Your task to perform on an android device: I am planning a week-long trip with my family to Vancouver Island. It will be a one-way trip for three adults on October 21st, so search for economy-class flights from Toronto, Ontario, Canada, to Campbell River, Canada, on the kayak app.
Image 0: 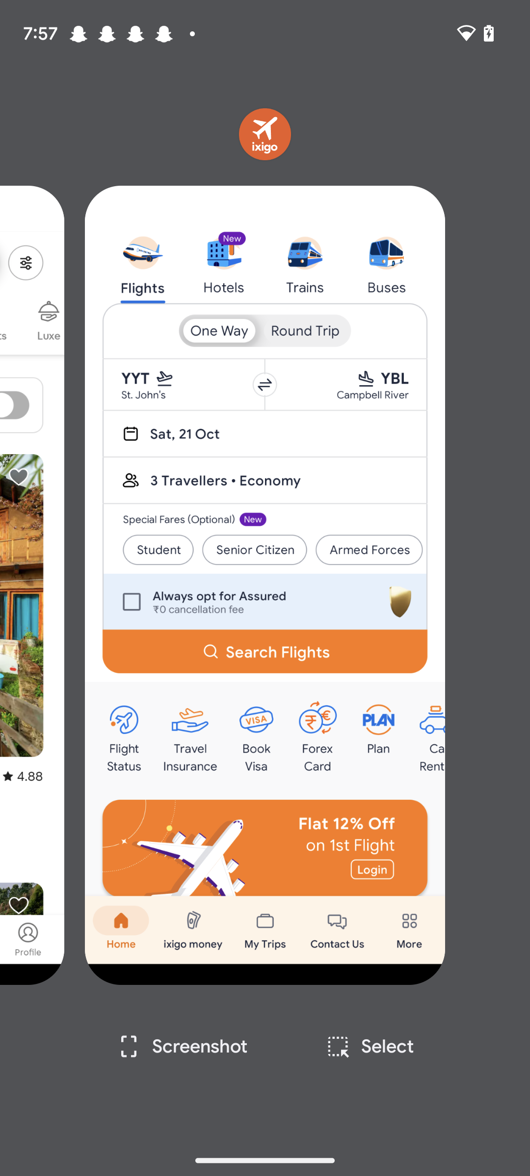
Open the Kayak app.
Step 0: open app "KAYAK"
Image 1: 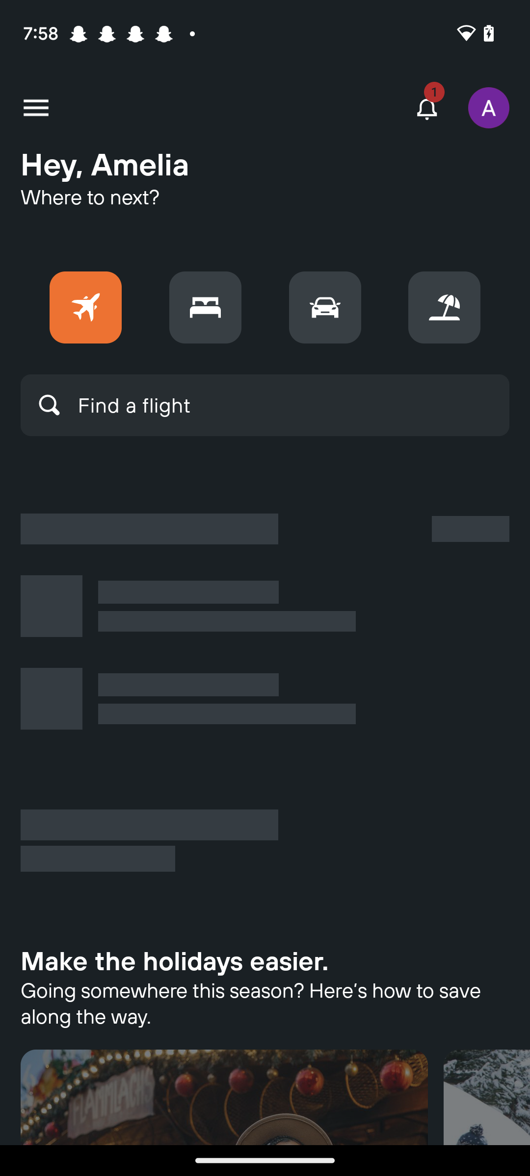
Click on the search icon.
Step 1: click (49, 404)
Image 2: 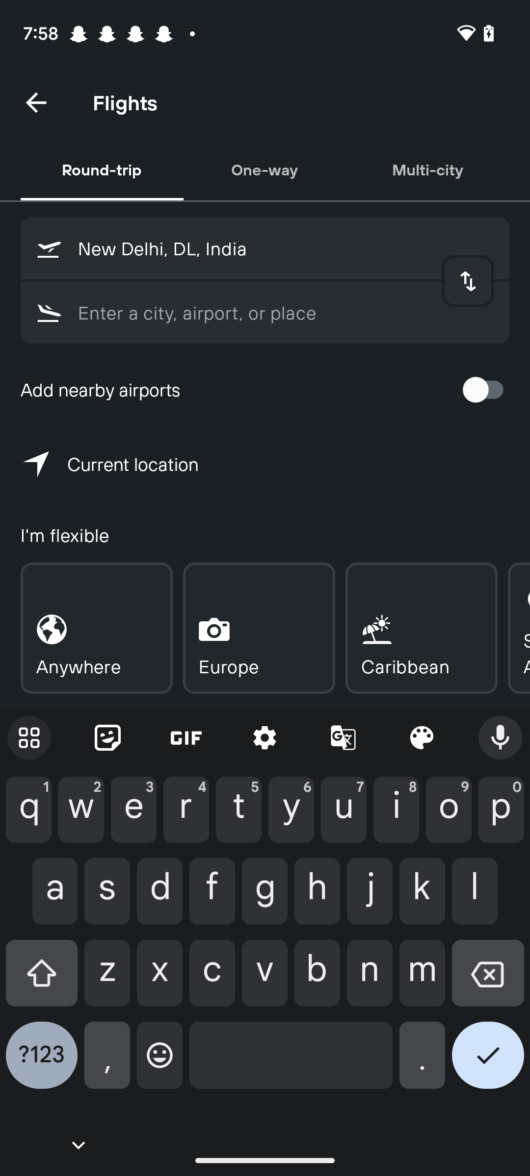
Click on the first input box.
Step 2: click (286, 248)
Image 3: 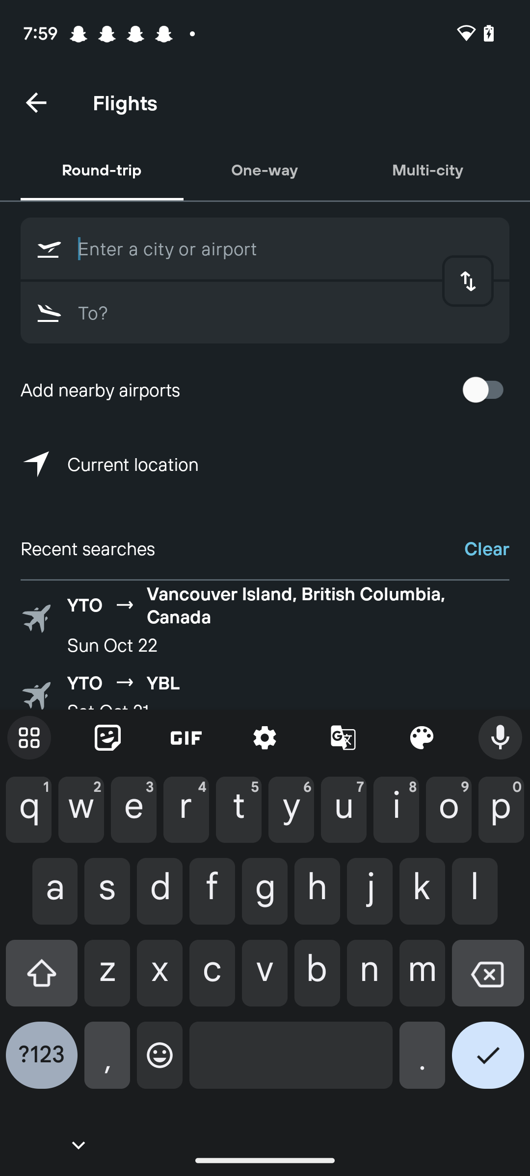
Type Toronto, Ontario, Canada in the first Input box.
Step 3: type "Toronto, Ontario, Canada"
Image 4: 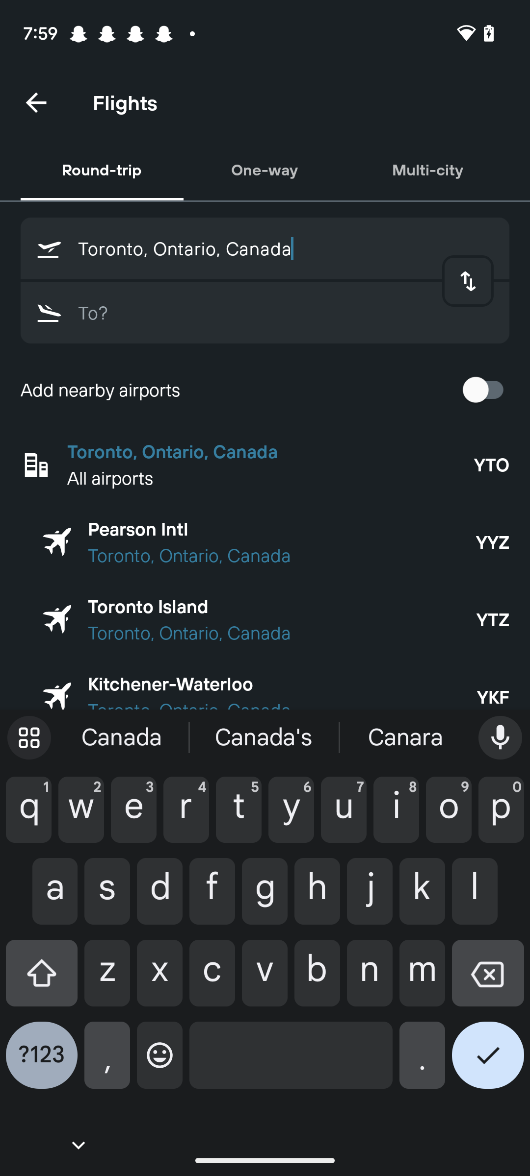
Click on the second Input box.
Step 4: click (247, 313)
Image 5: 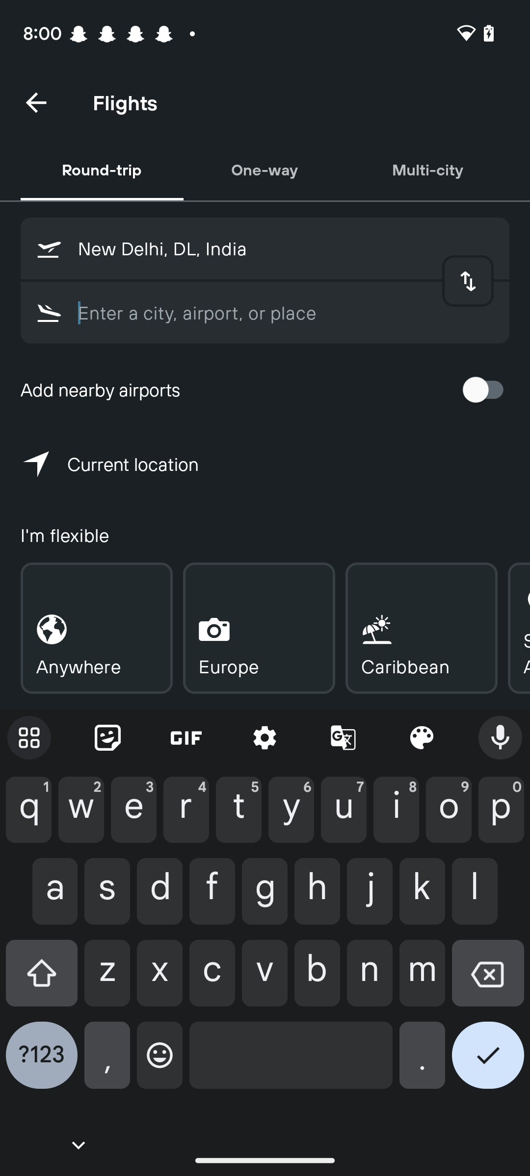
Type Campbell River, Canada in the Second Input box.
Step 5: type "Campbell River, Canada"
Image 6: 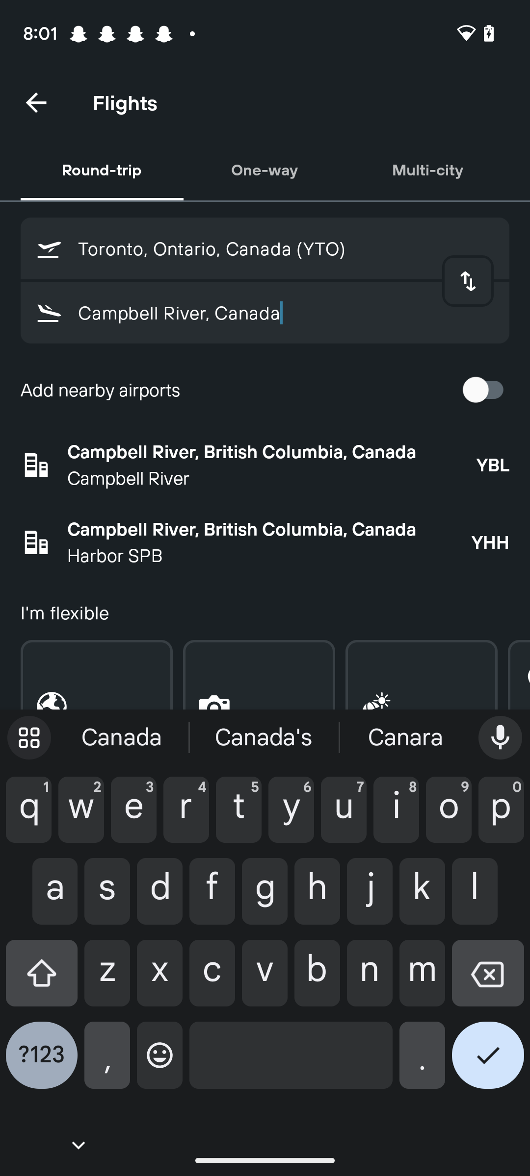
Click on the first Result from the given list.
Step 6: click (272, 451)
Image 7: 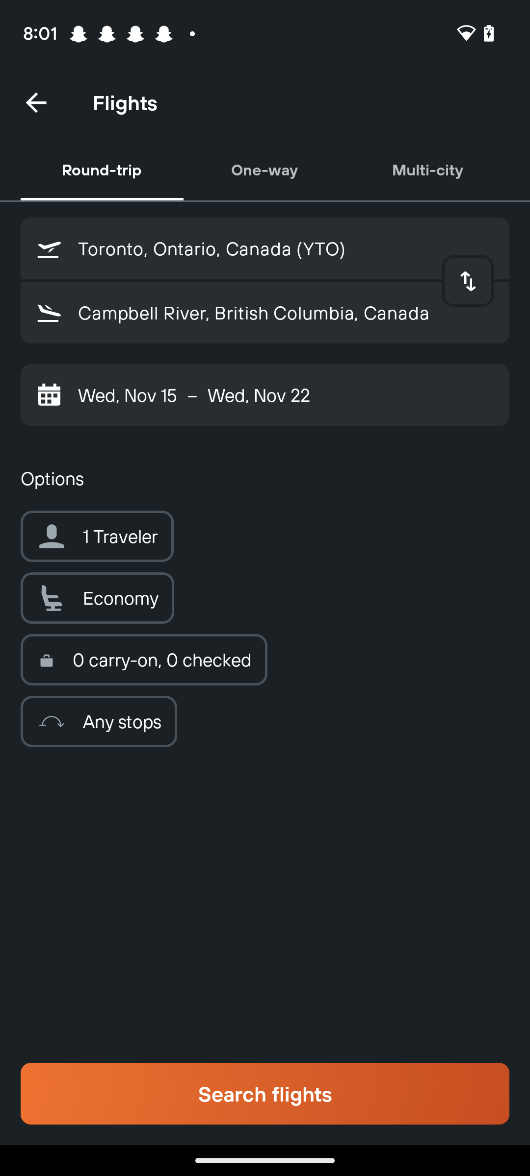
Click on the tab One way.
Step 7: click (265, 170)
Image 8: 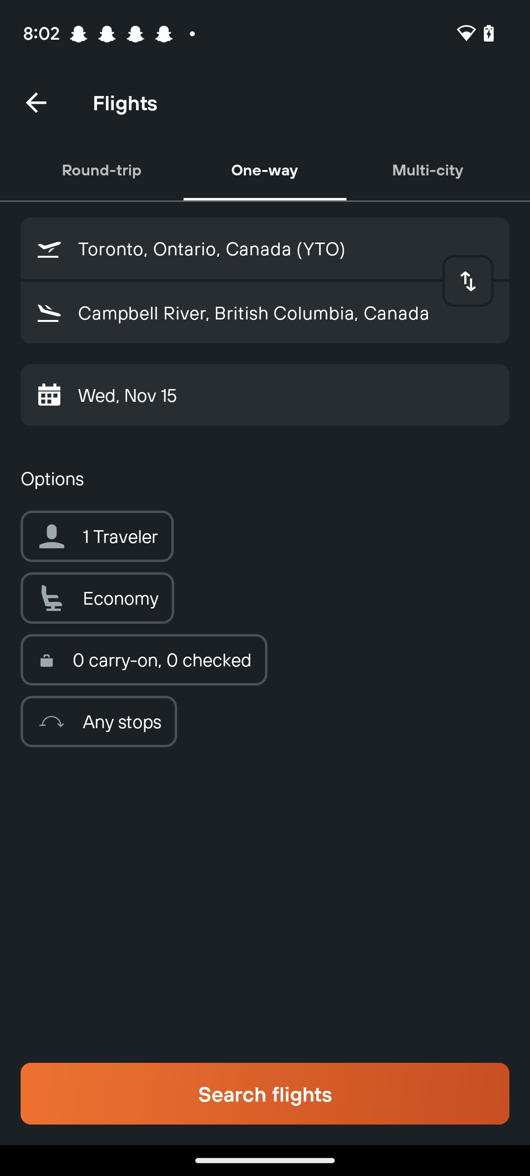
Click on the Calendar icon.
Step 8: click (49, 395)
Image 9: 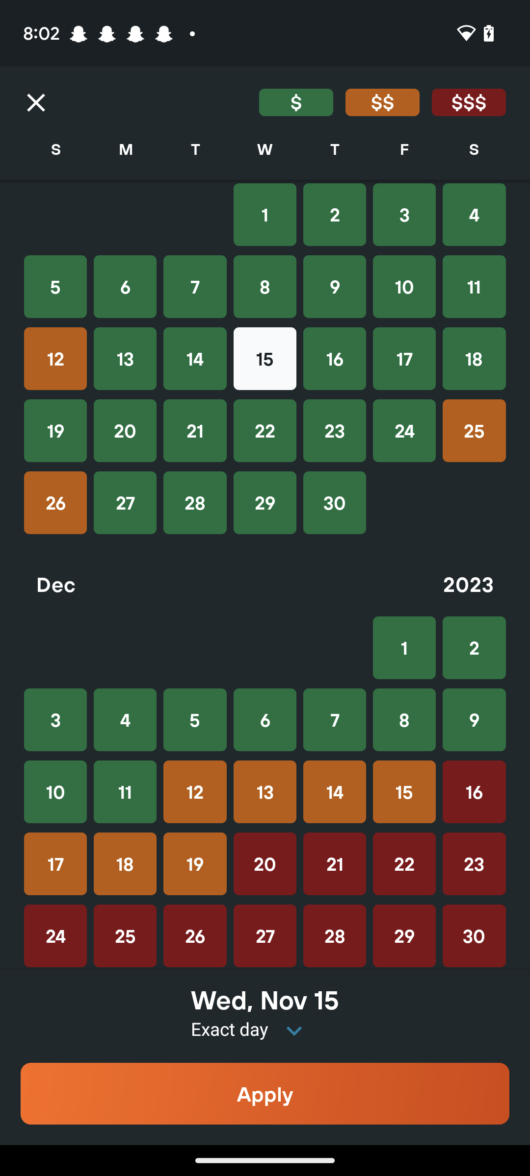
Swipe up
Step 9: scroll up
Image 10: 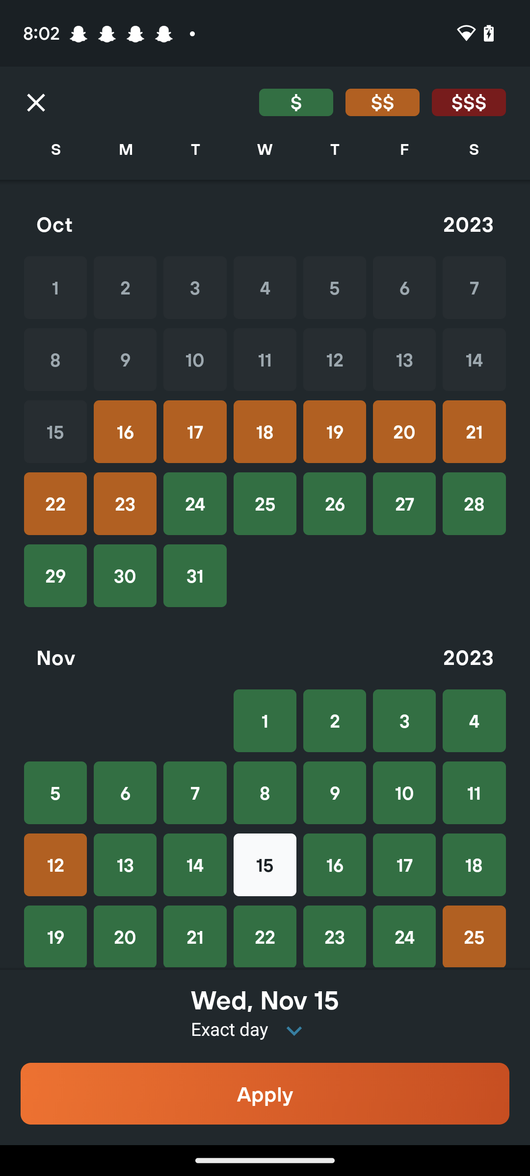
Select the date 21st October.
Step 10: click (474, 432)
Image 11: 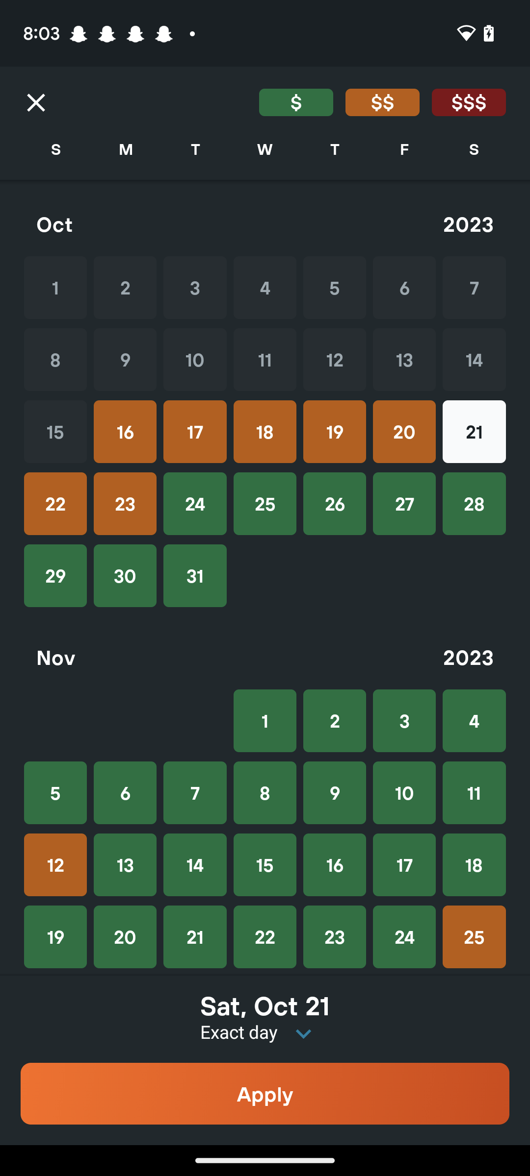
Click on the Tab Apply at the bottom .
Step 11: click (265, 1094)
Image 12: 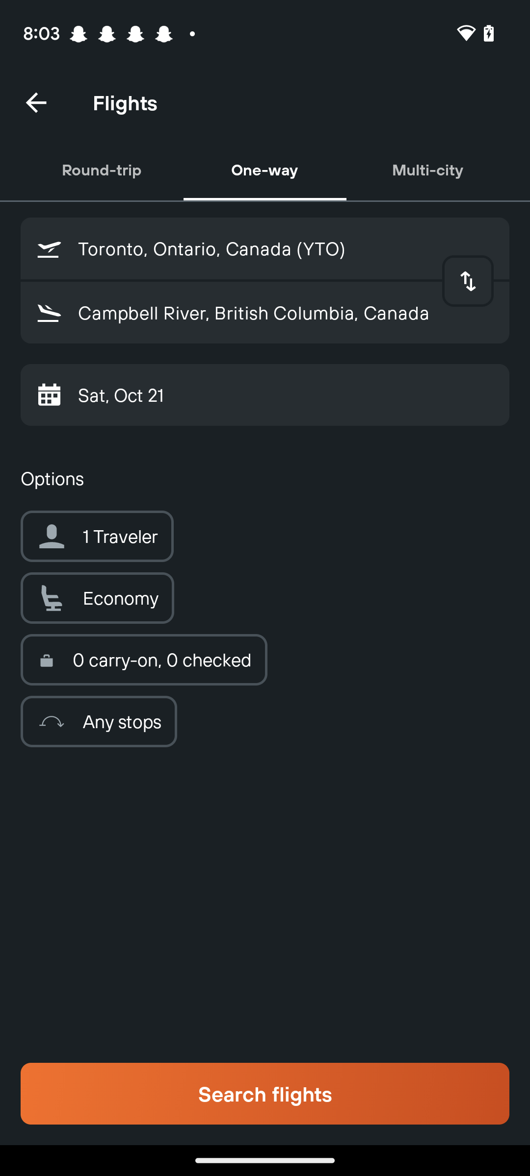
Click on the tab "Traveler".
Step 12: click (97, 536)
Image 13: 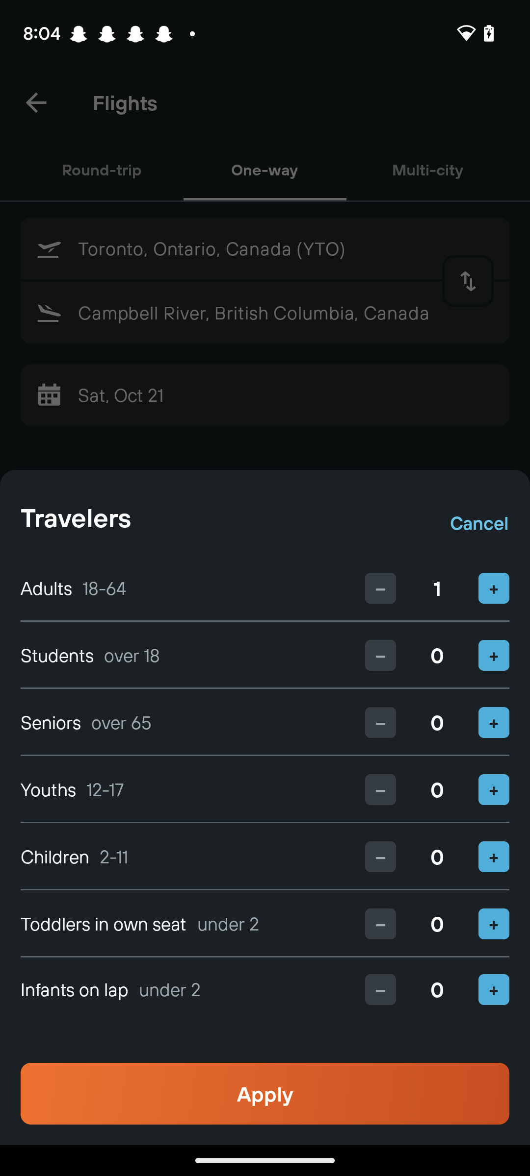
Click on the + icon on the Right side of the Adults tab.
Step 13: click (494, 588)
Image 14: 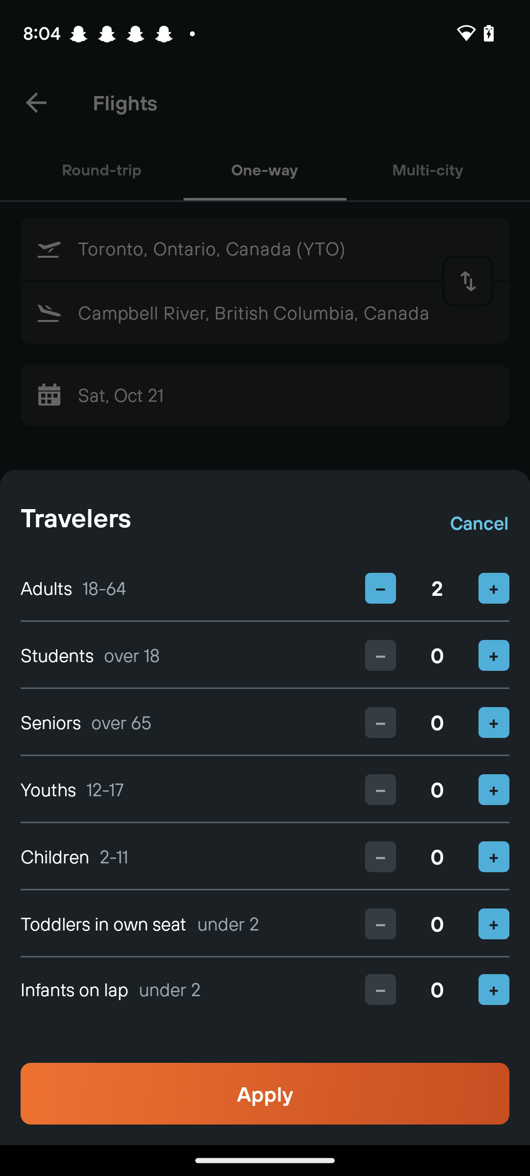
Click on the + icon on the Right side of the Adults tab.
Step 14: click (494, 588)
Image 15: 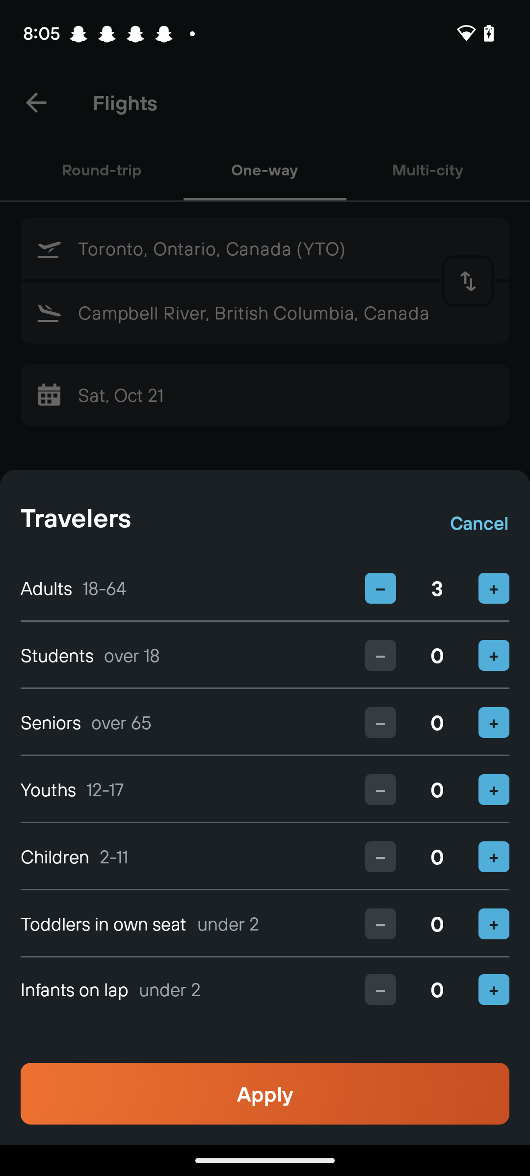
Click on the Apply tab at the bottom.
Step 15: click (265, 1094)
Image 16: 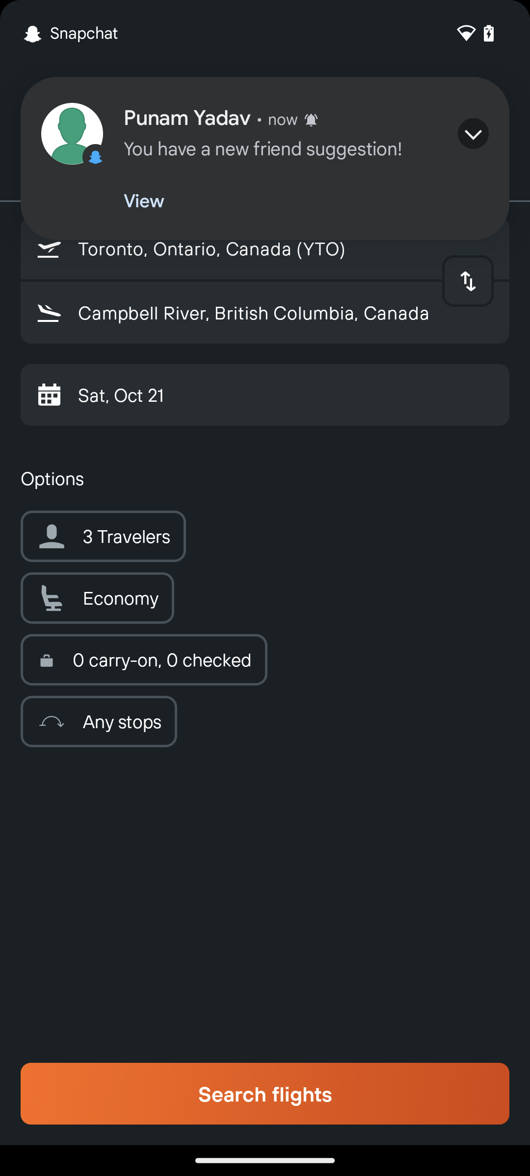
Click on the Search Flights tab at the bottom.
Step 16: click (265, 1094)
Image 17: 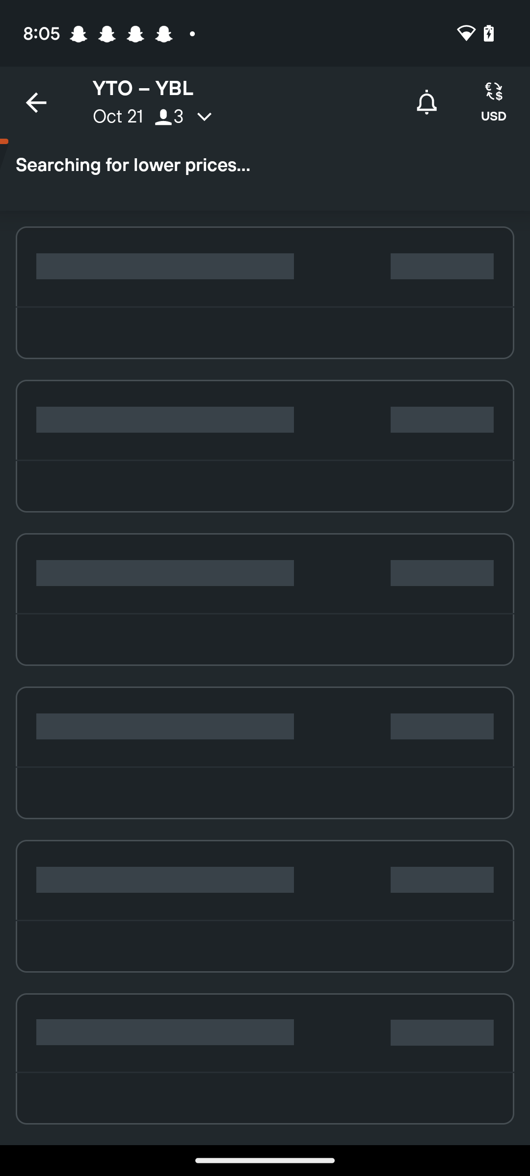
Click on the Search Flights tab at the bottom.
Step 17: wait